Your task to perform on an android device:  In the MSN weather app click on the menu icon and view the history of the weather.
Image 0: 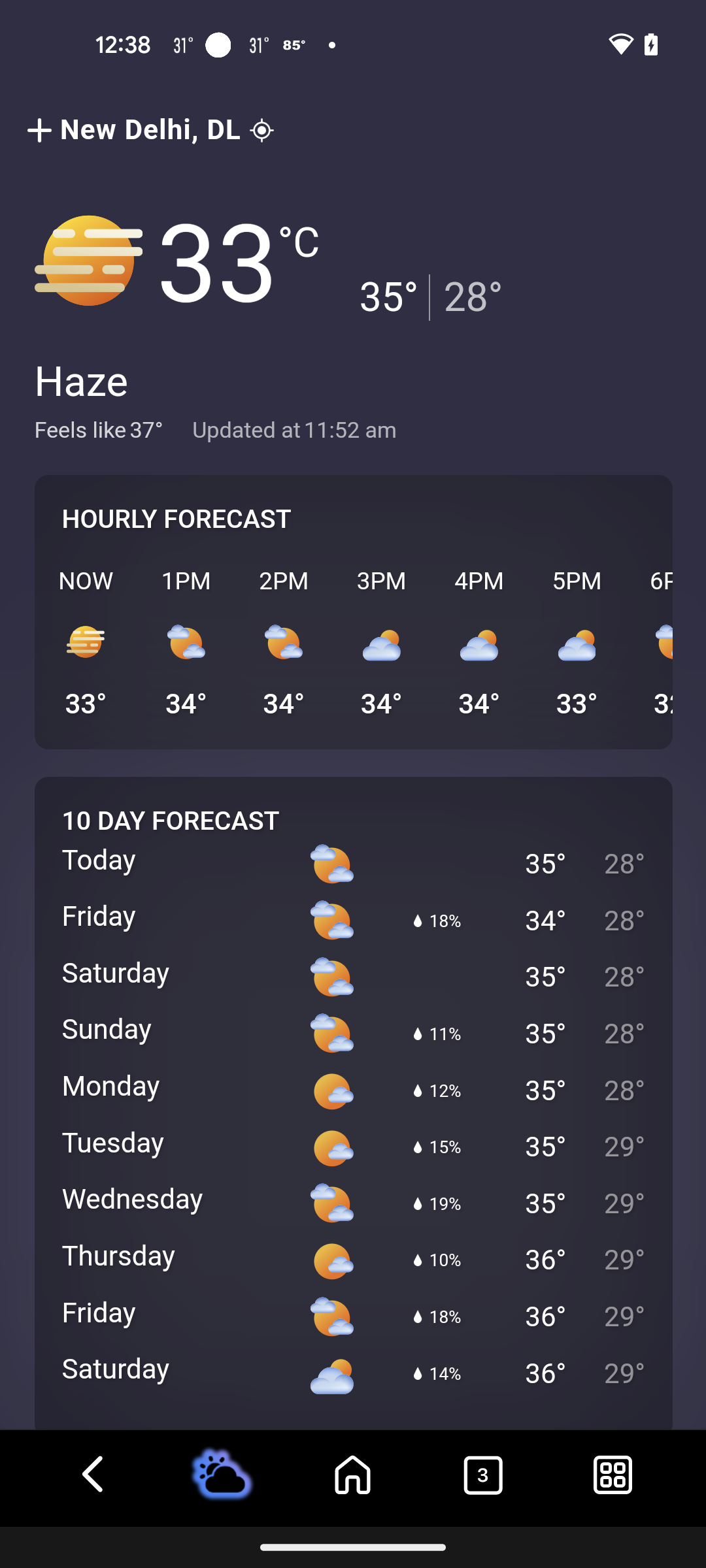
Click on the menu icon at the bottom right of the screen.
Step 0: click (613, 1475)